Your task to perform on an android device: I want to use the eBay app to find a new camera for my photography because the current one is broken.
Image 0: 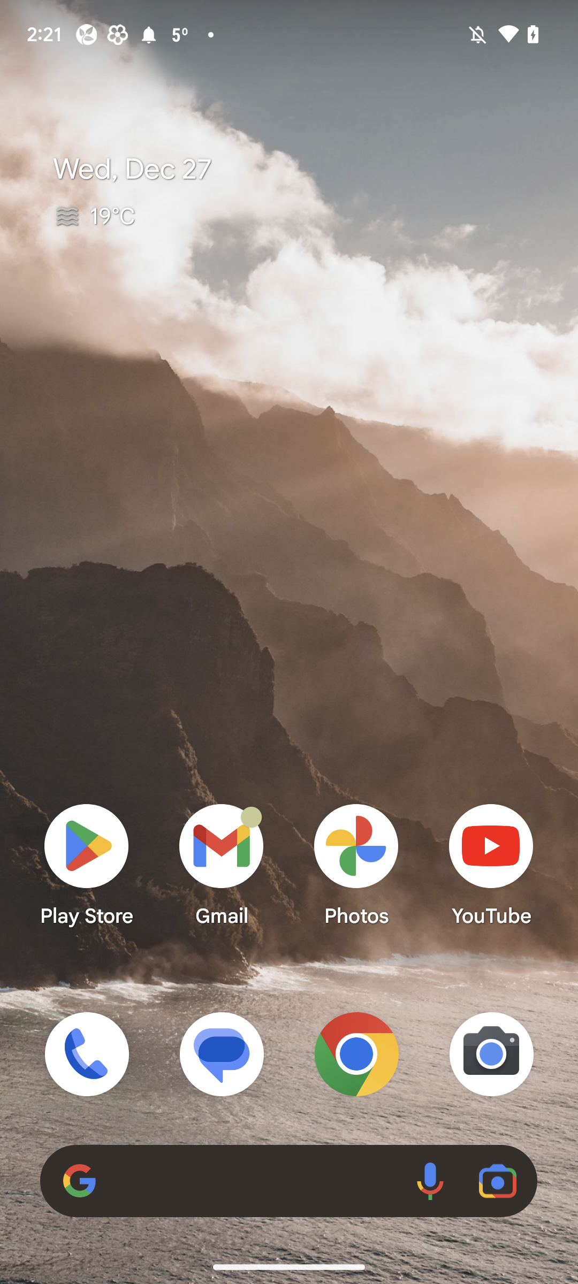
Open eBay app
Step 0: open app "eBay"
Image 1: 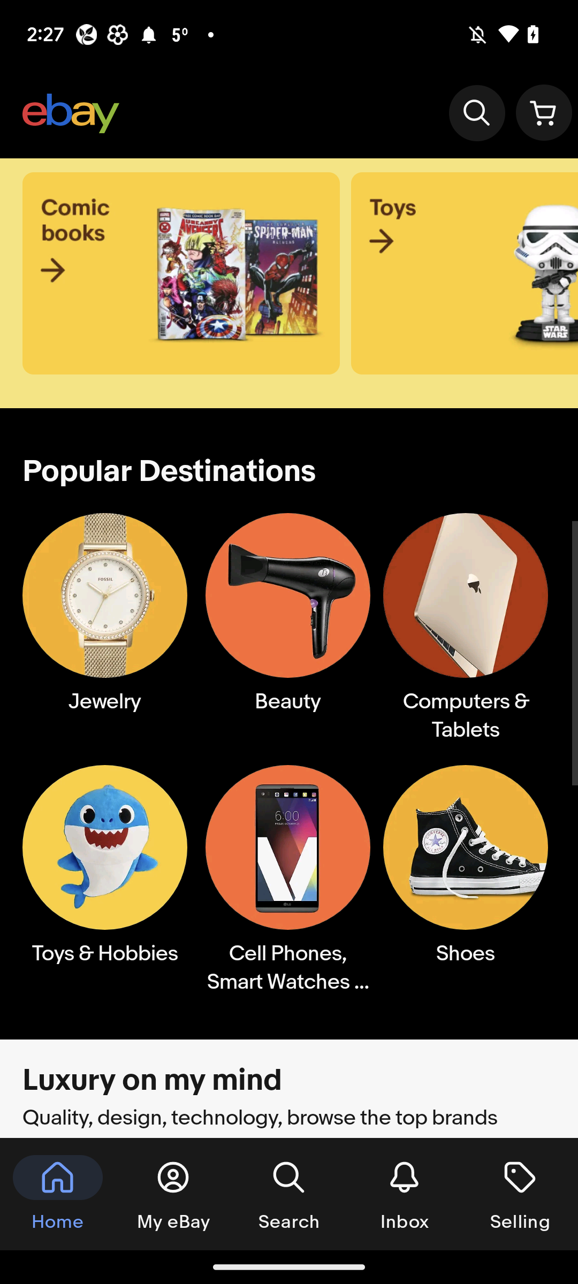
Click on the Search bar at the top right corner
Step 1: click (476, 113)
Image 2: 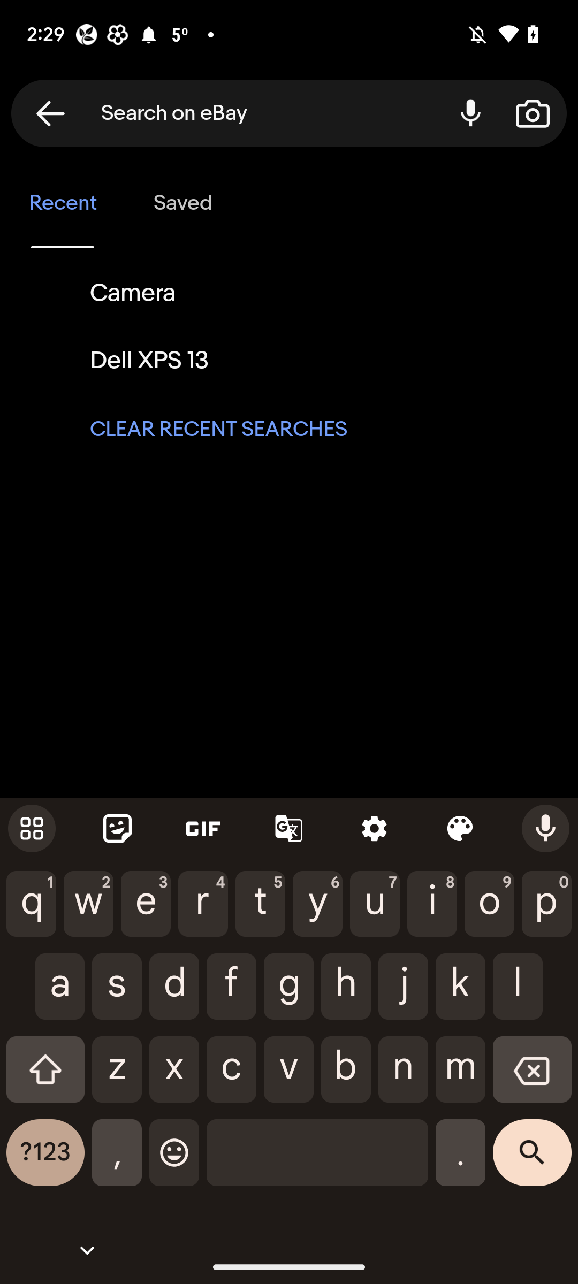
Search for Camera
Step 2: type "Camera"
Image 3: 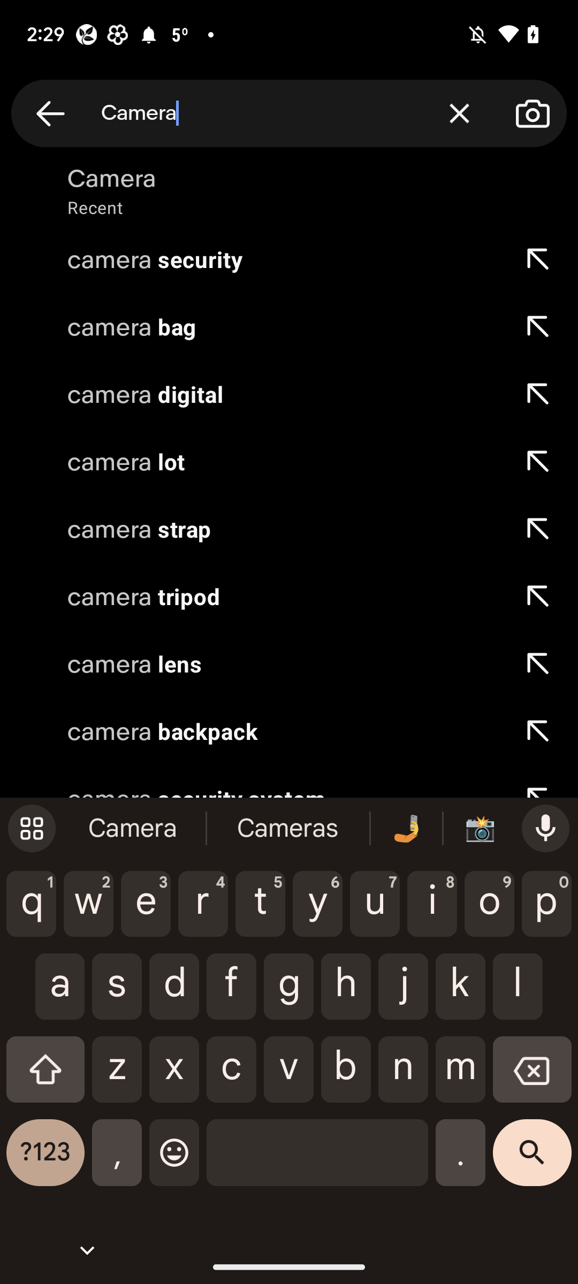
Click on the search bar at the bottom of right corner
Step 3: click (532, 1161)